Your task to perform on an android device: The Chicken & Prawn are great, so I want to share them. Using the OpenTable app, I wish to email this item to Thomas at Thomas1234@gmail.com.
Image 0: 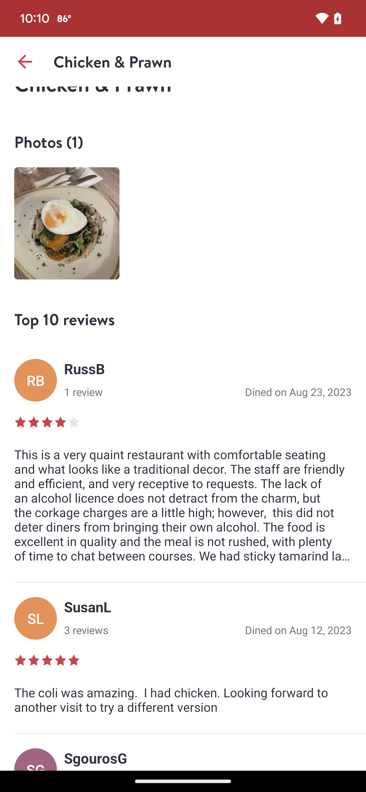
Go back to the previous page
Step 0: press back button
Image 1: 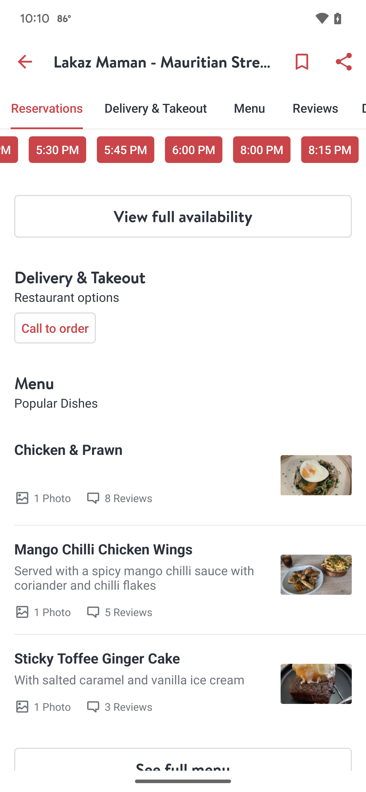
Click on the share icon at the right top of the screen
Step 1: click (344, 61)
Image 3: 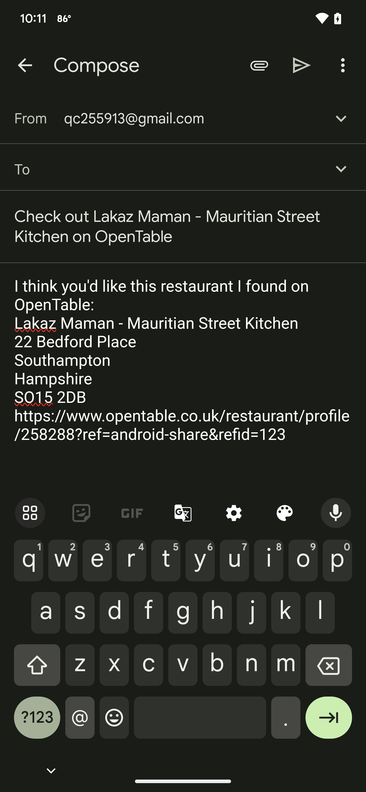
Type Thomas1234@gmail.com in the recipient tab
Step 3: type "Thomas1234@gmail.com"
Image 4: 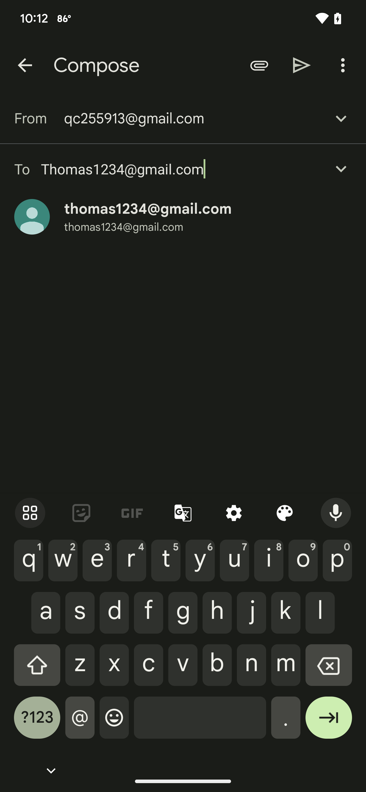
Click on the send button
Step 4: click (302, 65)